Your task to perform on an android device: I want to level up my aim and make it a little more difficult, therefore I'm going to boost the heart points to 60.
Image 0: 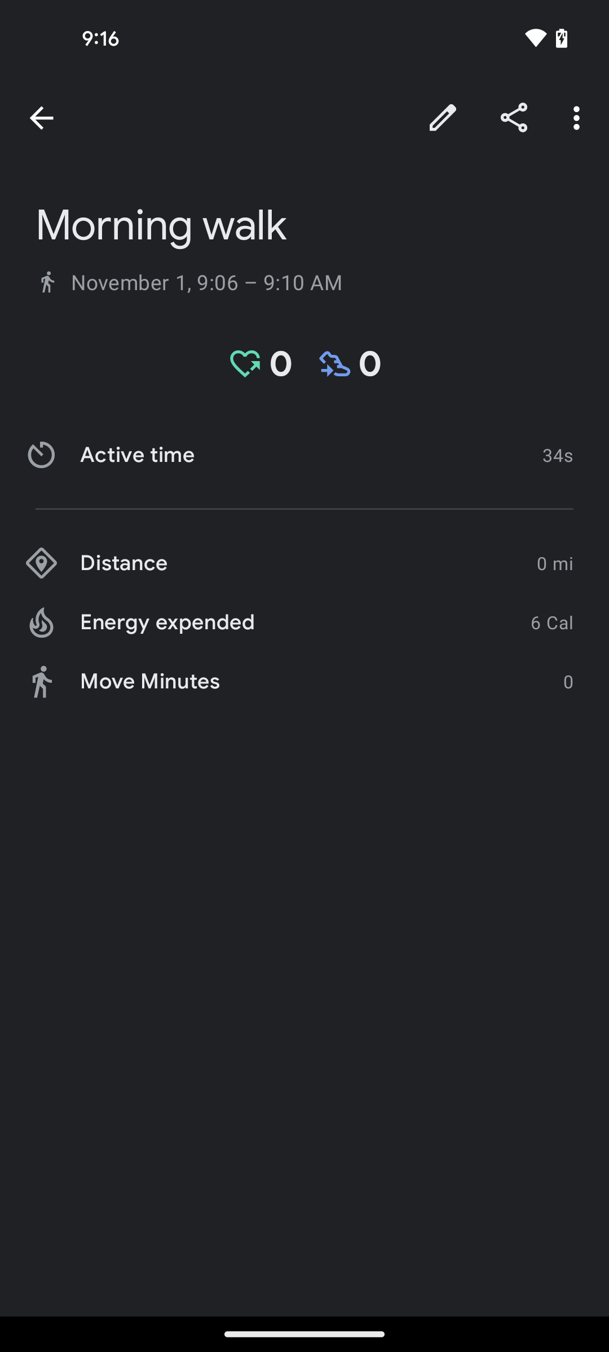
go back
Step 0: press back button
Image 1: 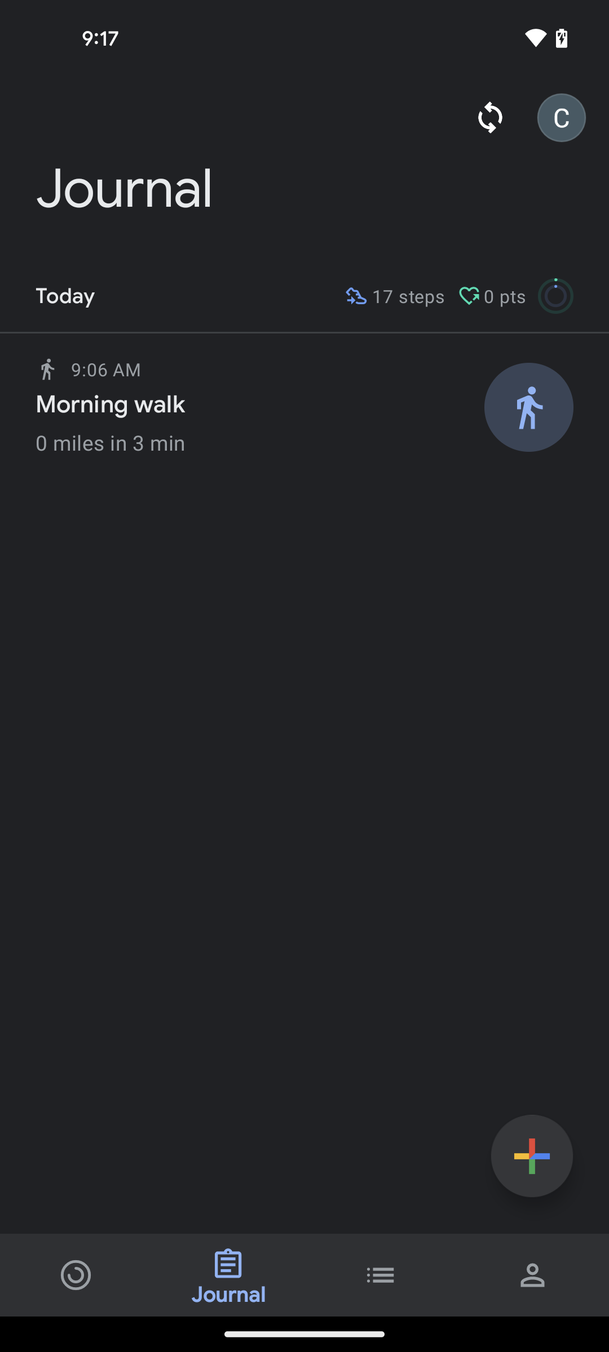
click on the profile icon at the bottom right corner of the screen
Step 1: click (533, 1275)
Image 2: 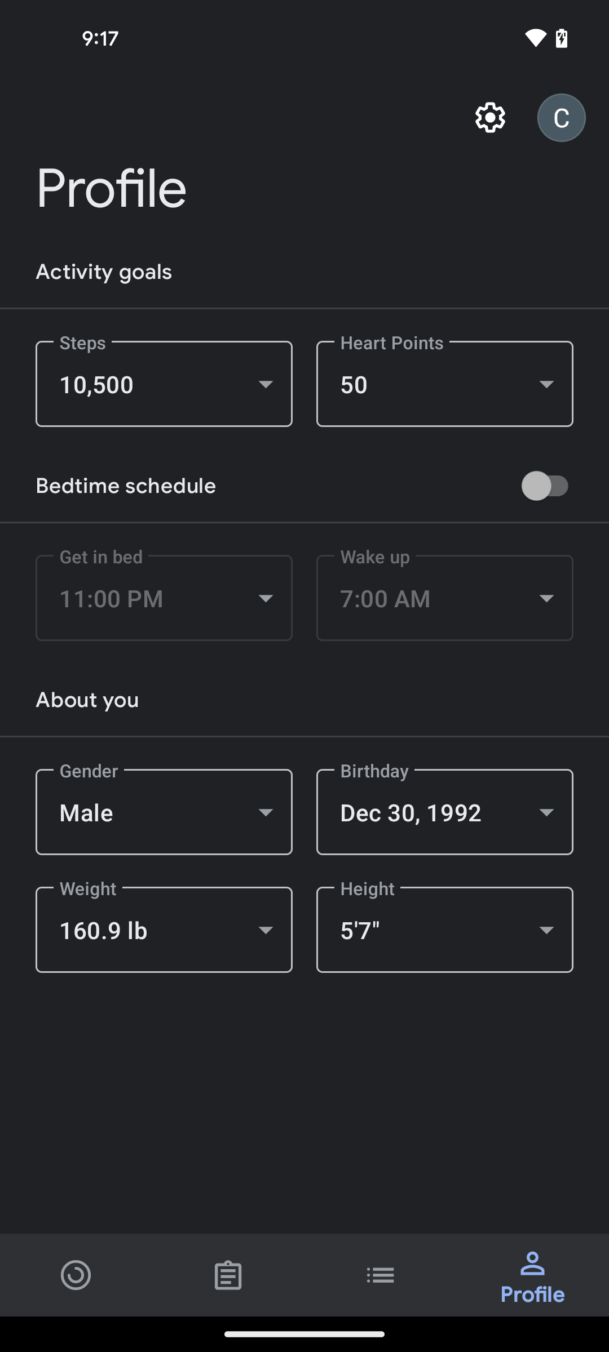
click on the Heart Points section under Activity goals option
Step 2: click (445, 384)
Image 4: 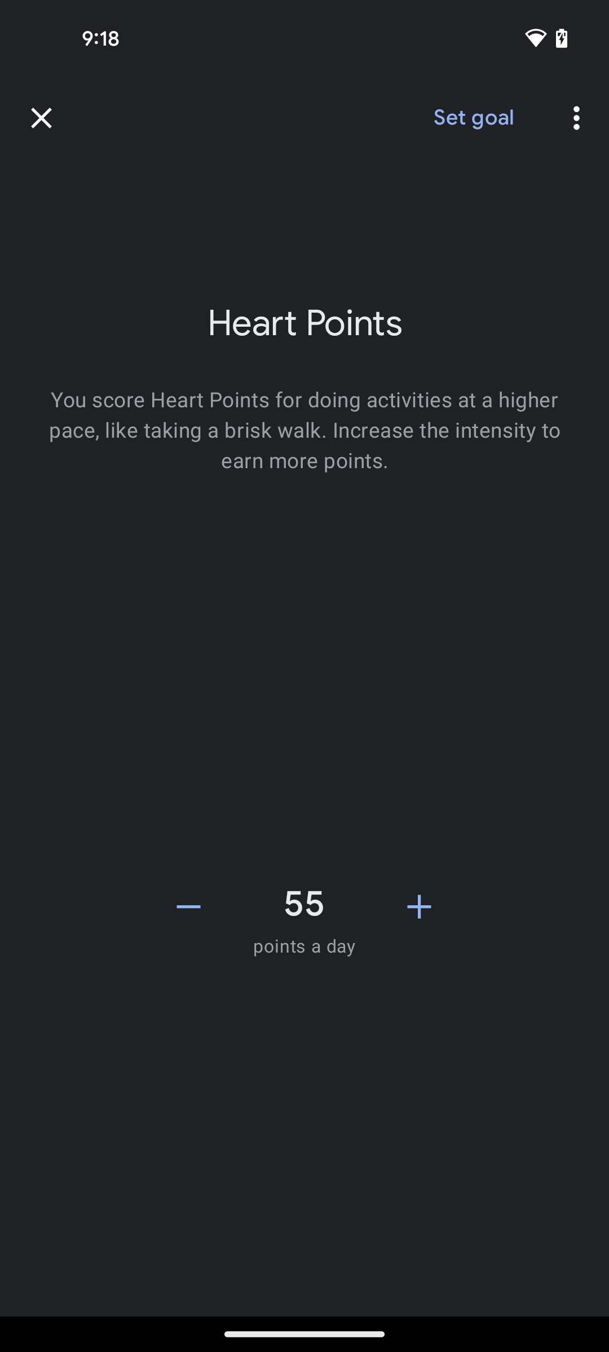
click on the add icon again
Step 4: click (419, 906)
Image 5: 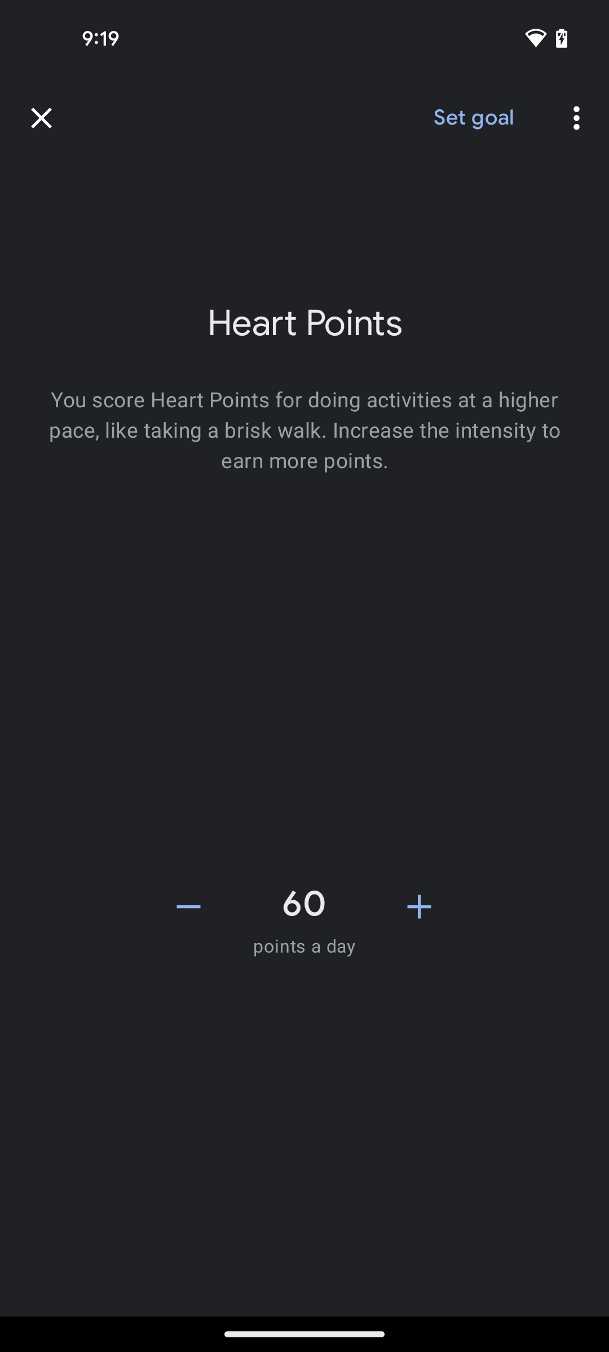
click on the set goal option
Step 5: click (473, 118)